Your task to perform on an android device: Open the Decathlon app and View all boots men's shoes.
Image 0: 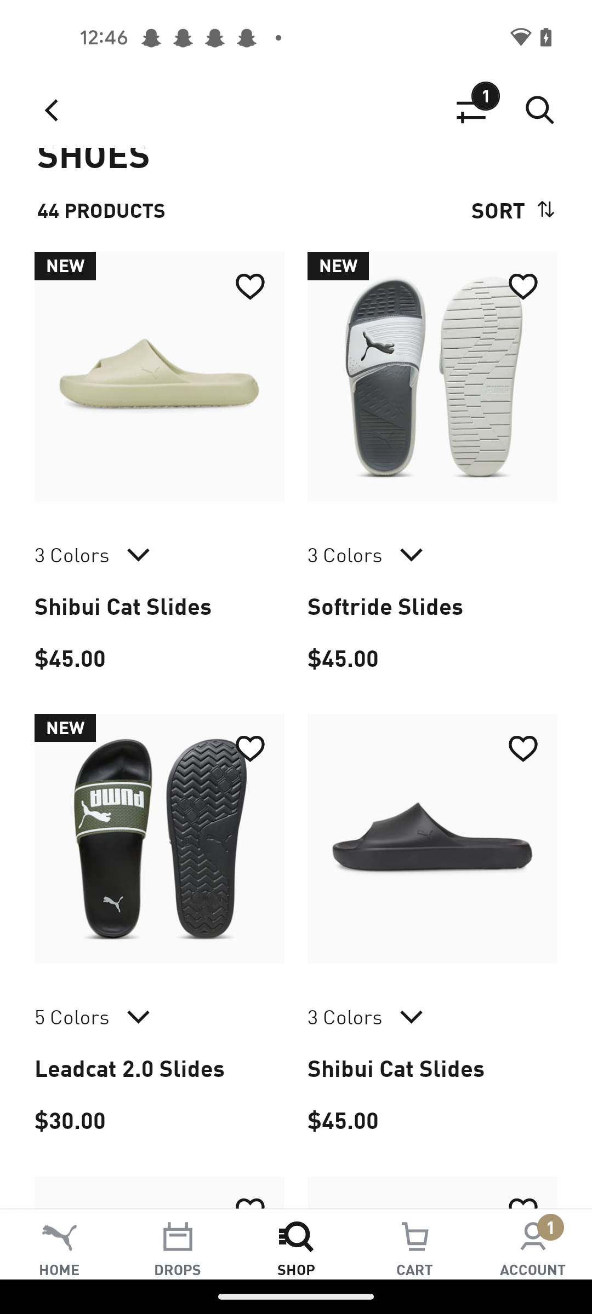
open Decathlon app
Step 0: open app "Decathlon"
Image 1: 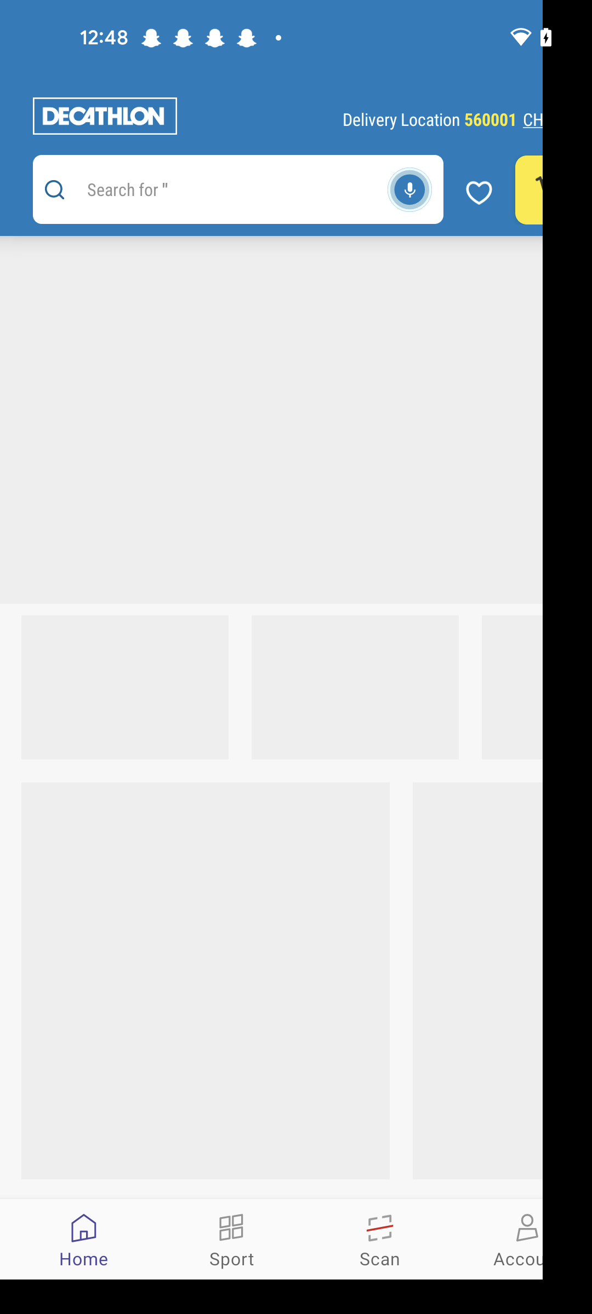
open Decathlon app
Step 1: wait
Image 2: 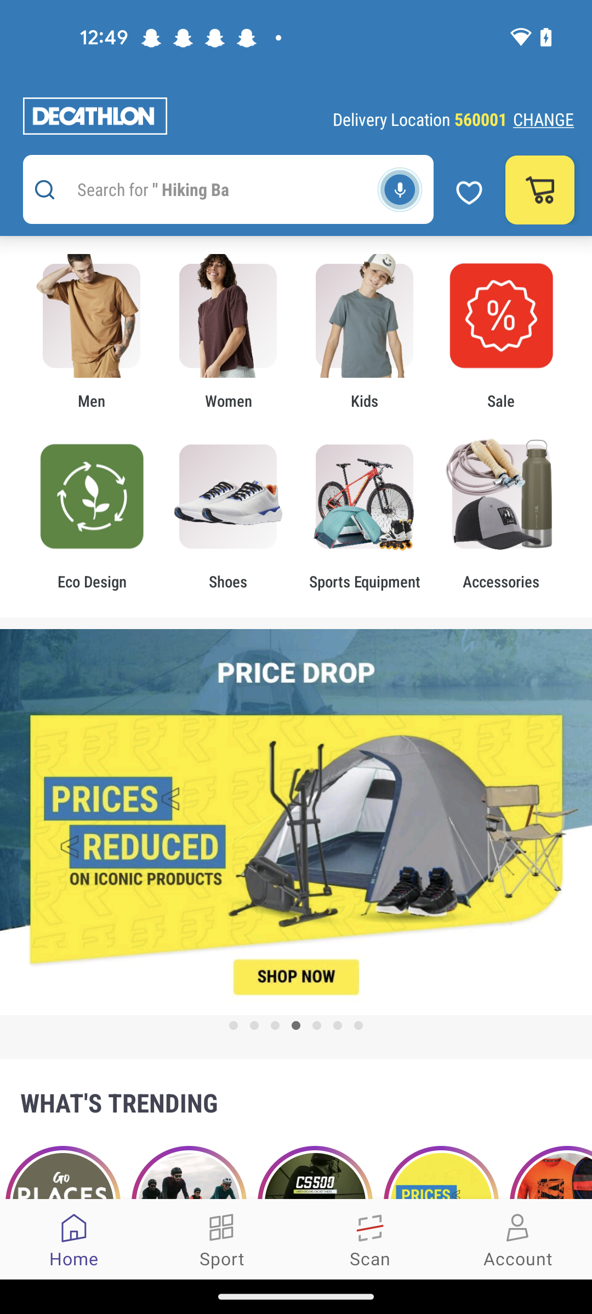
Click on the shoes tab
Step 2: click (227, 496)
Image 3: 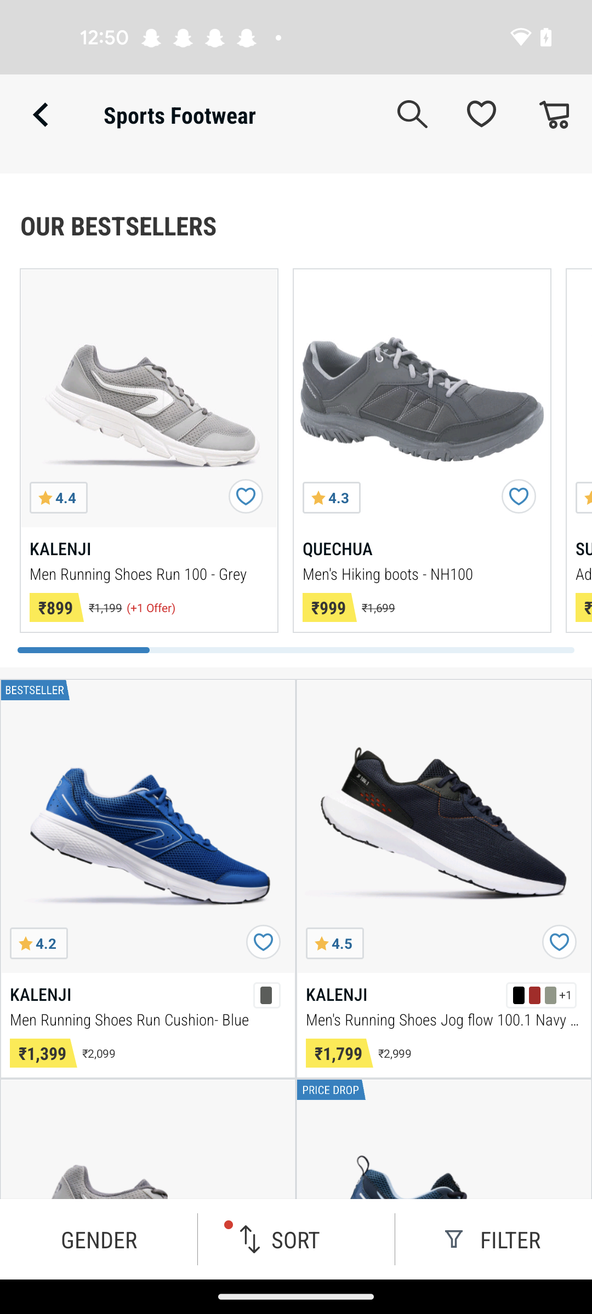
Go to the Filter tab at the bottom right corner of the screen 
Step 3: click (493, 1239)
Image 4: 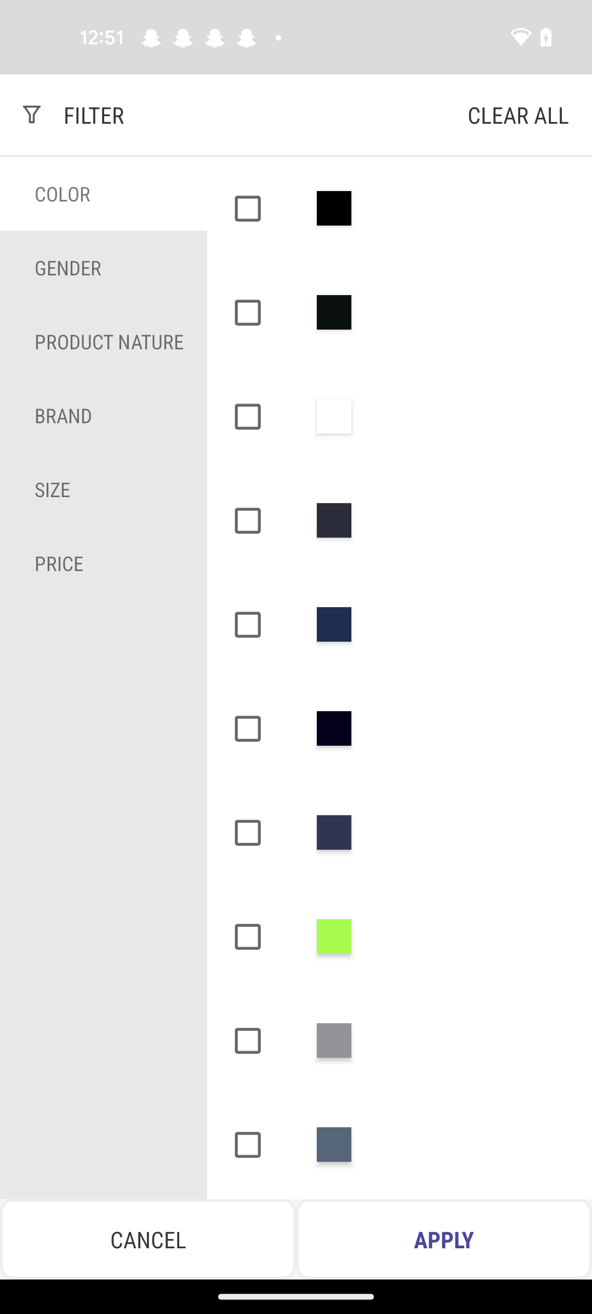
Click on the product nature option 
Step 4: click (109, 341)
Image 5: 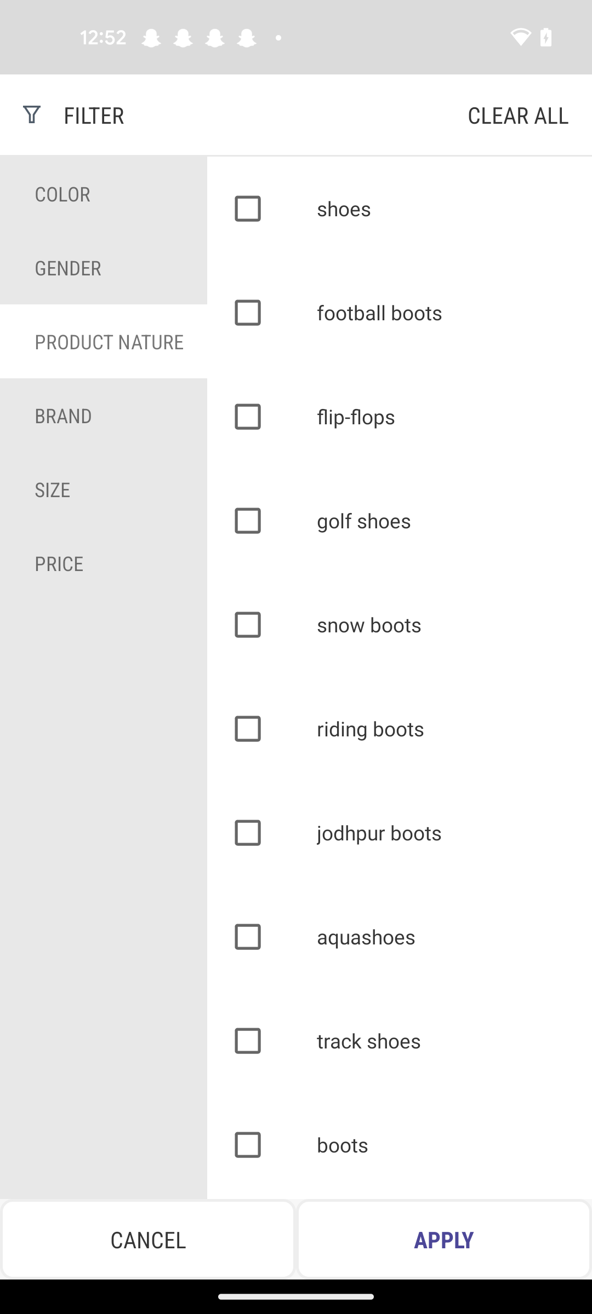
Select the boots option 
Step 5: click (259, 1144)
Image 6: 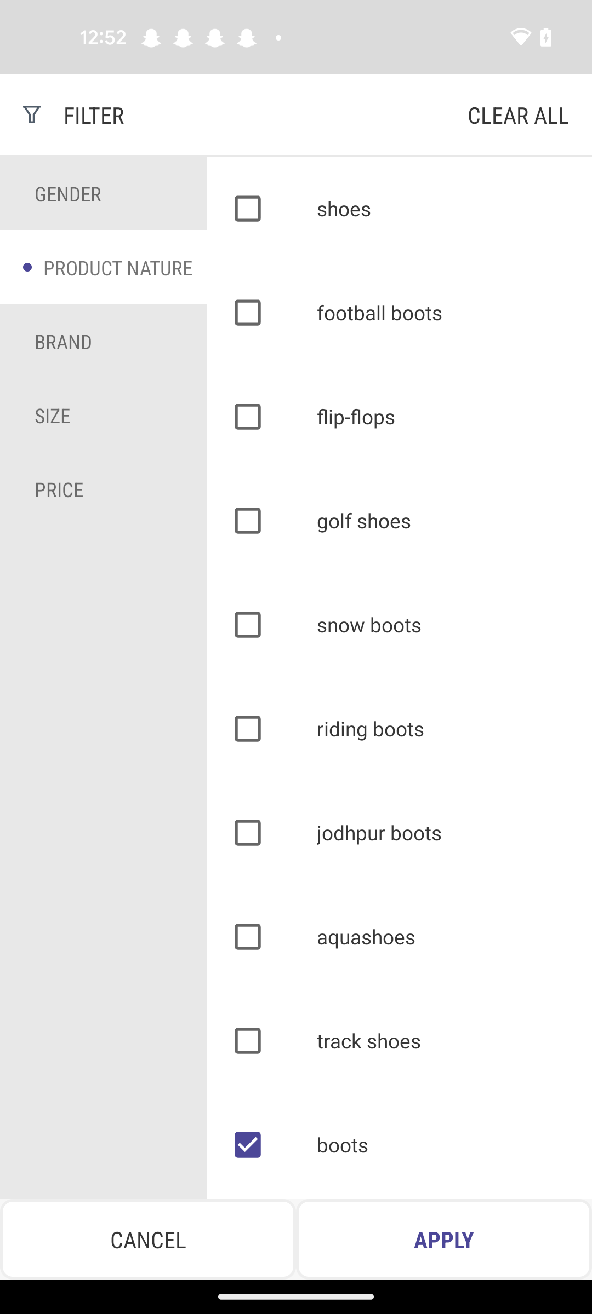
Click on the Apply button  at the bottom right side  corner of the screen 
Step 6: click (444, 1239)